Your task to perform on an android device: I want to buy joggers in green for myself. Search for the women joggers in green on the Decathlon app.
Image 0: 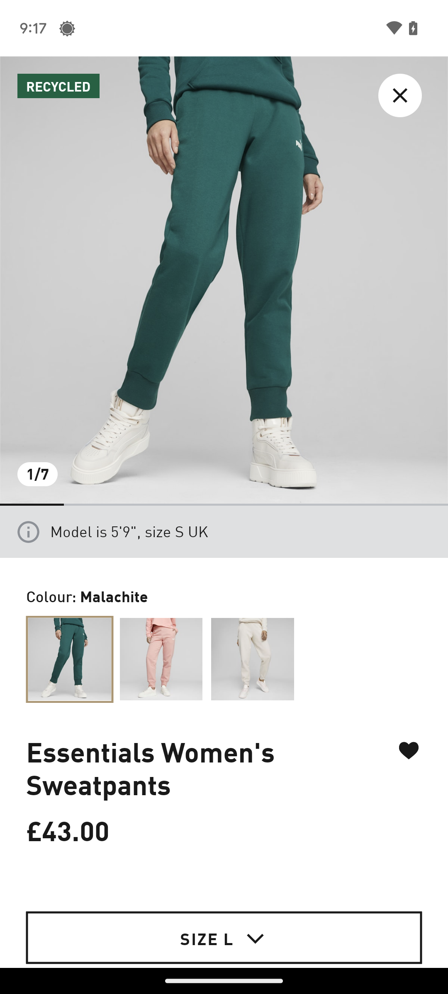
Open the Decathlon app.
Step 0: open app "Decathlon"
Image 2: 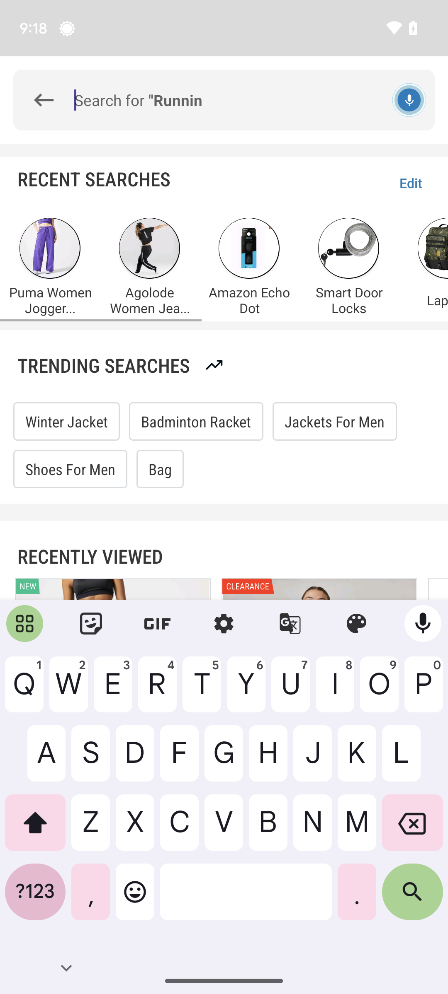
Type in Women joggers in green.
Step 2: type "Women joggers in green"
Image 3: 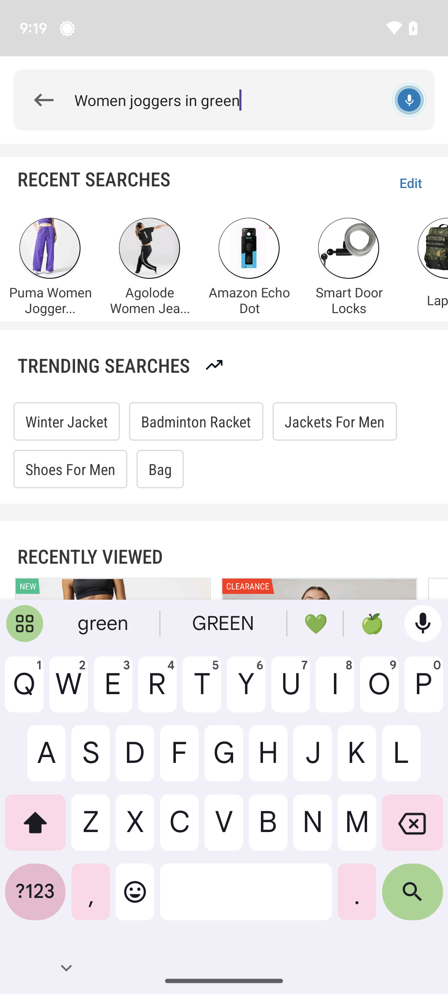
Click on the search  button at the bottom right of the keyboard.
Step 3: click (412, 898)